Your task to perform on an android device: I want to listen to the song Used to Love by Martin Garrix on the Hungama app.
Image 0: 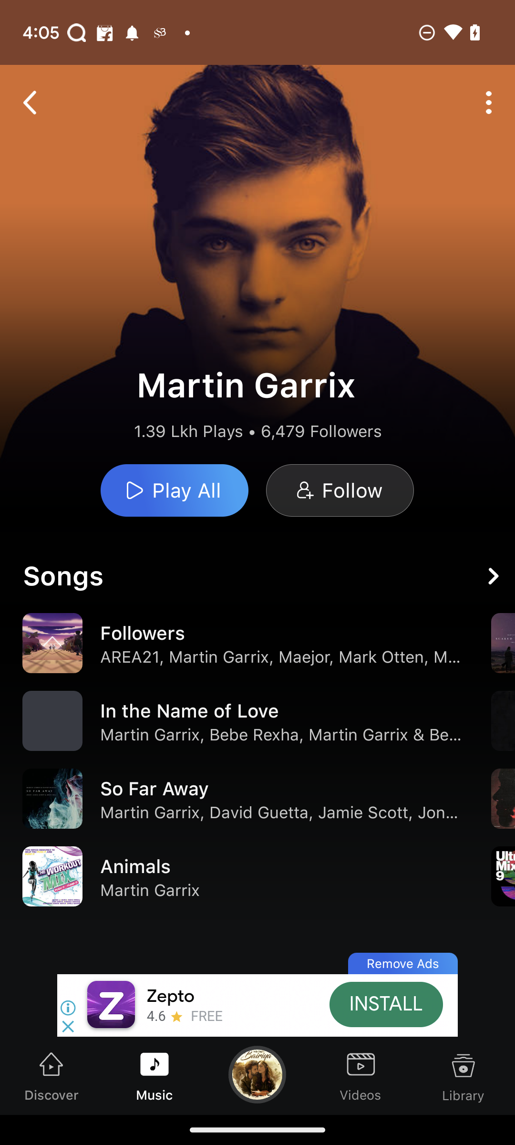
Swipe left on the songs list of Martin Garrix.
Step 0: scroll right
Image 1: 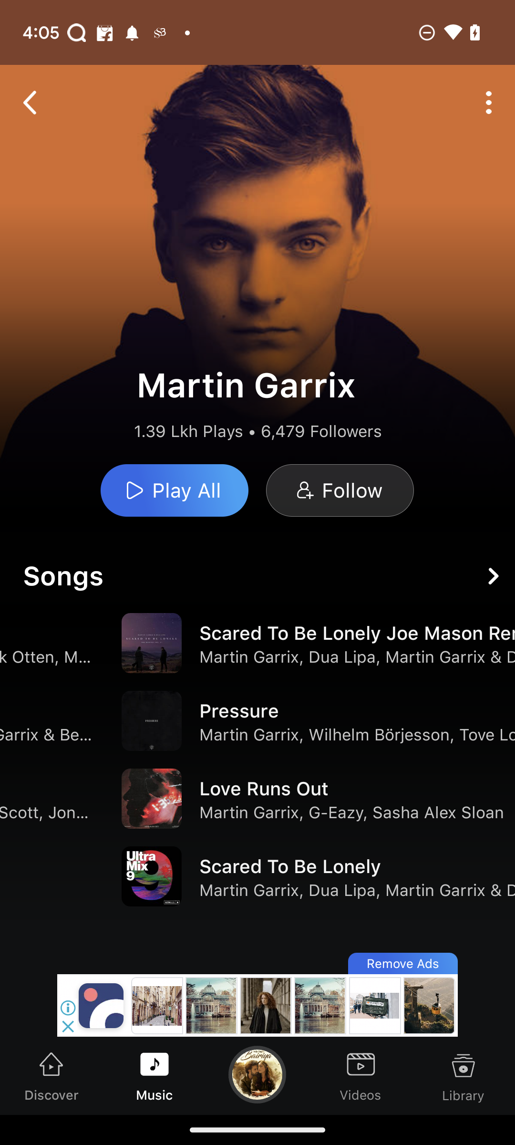
Swipe left on the songs list of Martin Garrix.
Step 1: scroll right
Image 2: 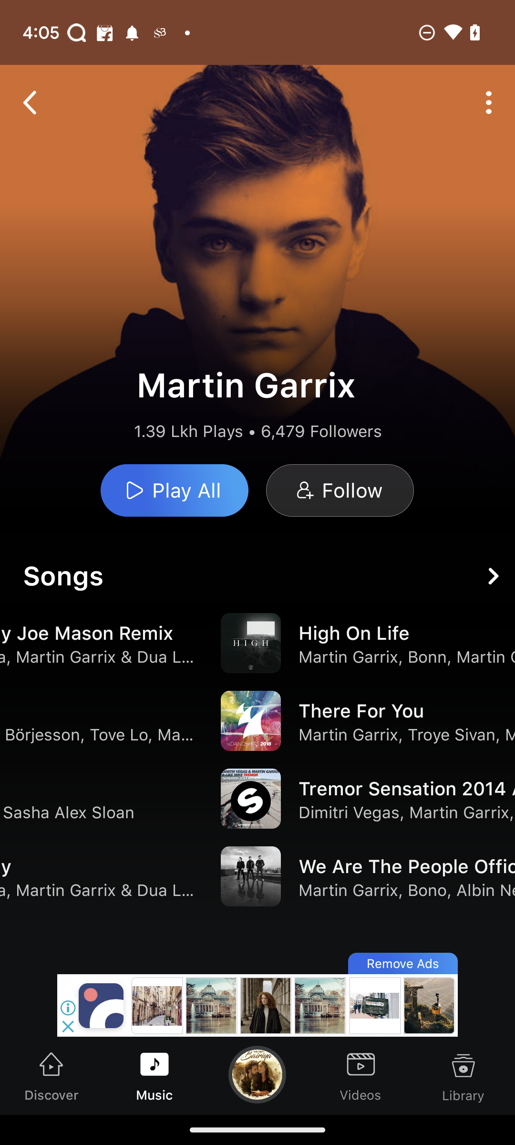
Swipe left on the songs list of Martin Garrix.
Step 2: scroll right
Image 3: 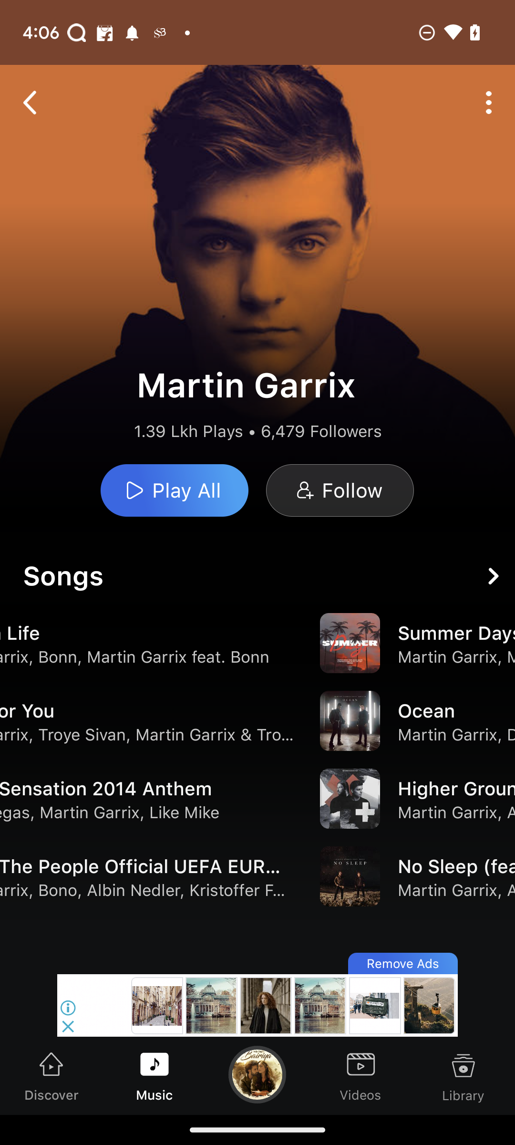
Swipe left on the songs list of Martin Garrix.
Step 3: scroll right
Image 4: 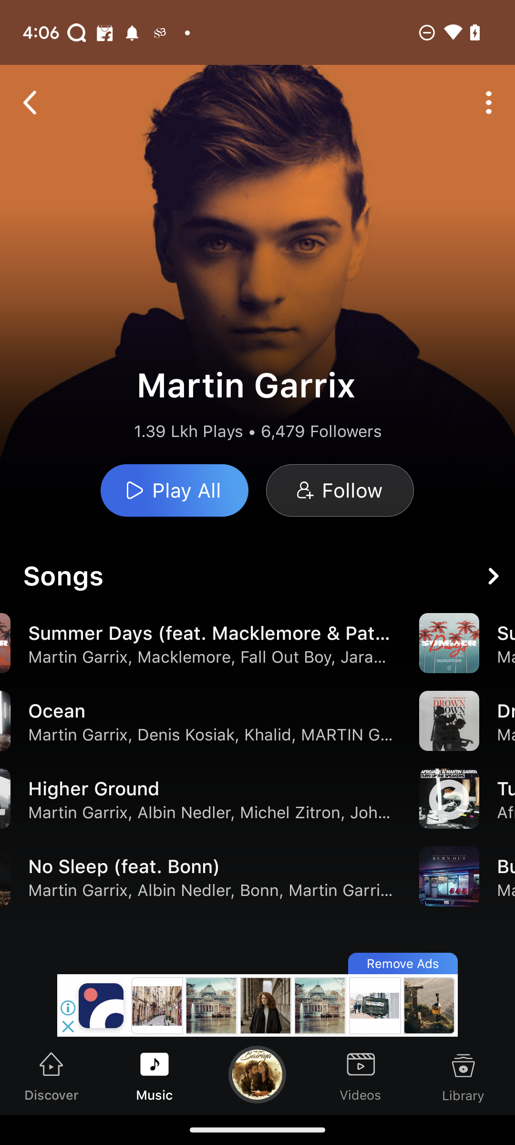
Swipe left on the songs list of Martin Garrix.
Step 4: scroll right
Image 5: 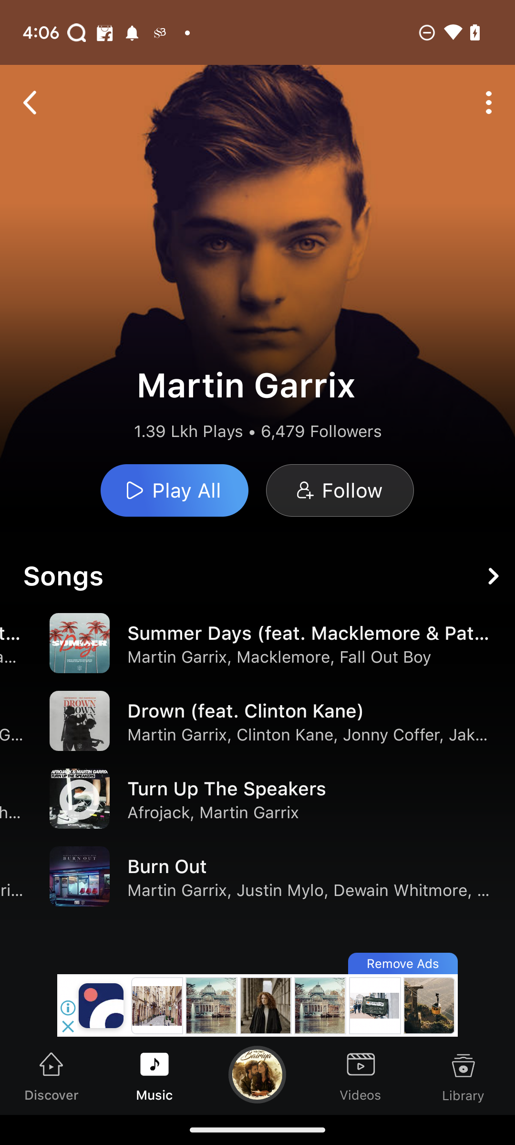
Swipe left on the songs list of Martin Garrix.
Step 5: scroll right
Image 6: 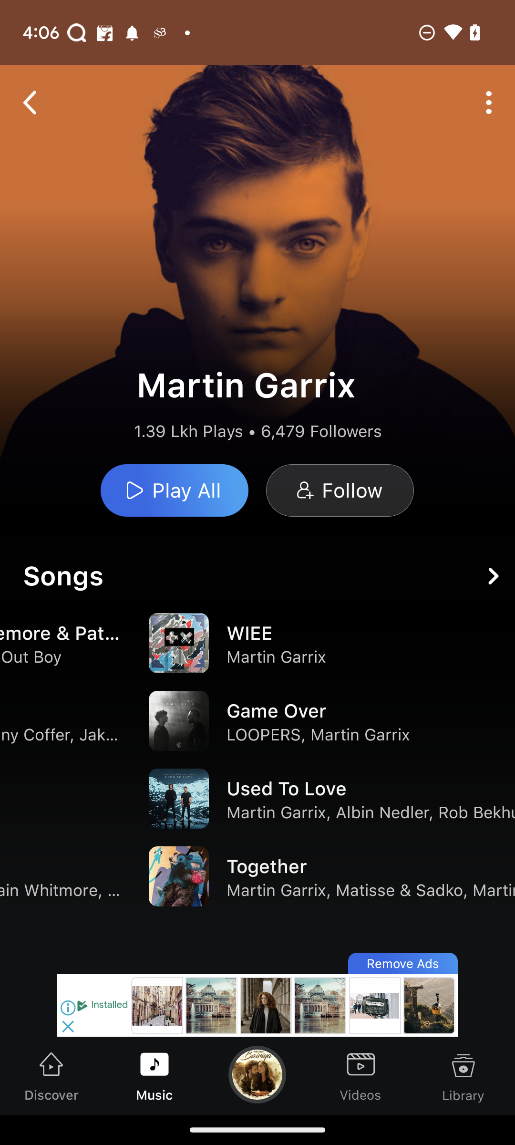
Click on the song Used To Love.
Step 6: click (371, 787)
Image 7: 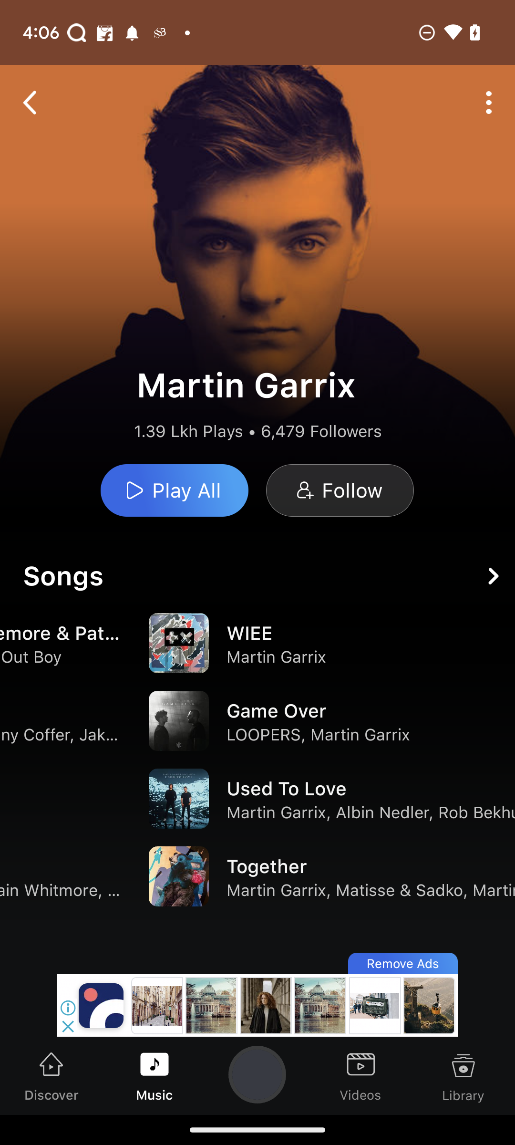
Click on the song Used To Love.
Step 7: wait